Your task to perform on an android device: Select the Full Body 7x4 Challenge in the Home Workout app because I desire a full-body exercise regimen.
Image 0: 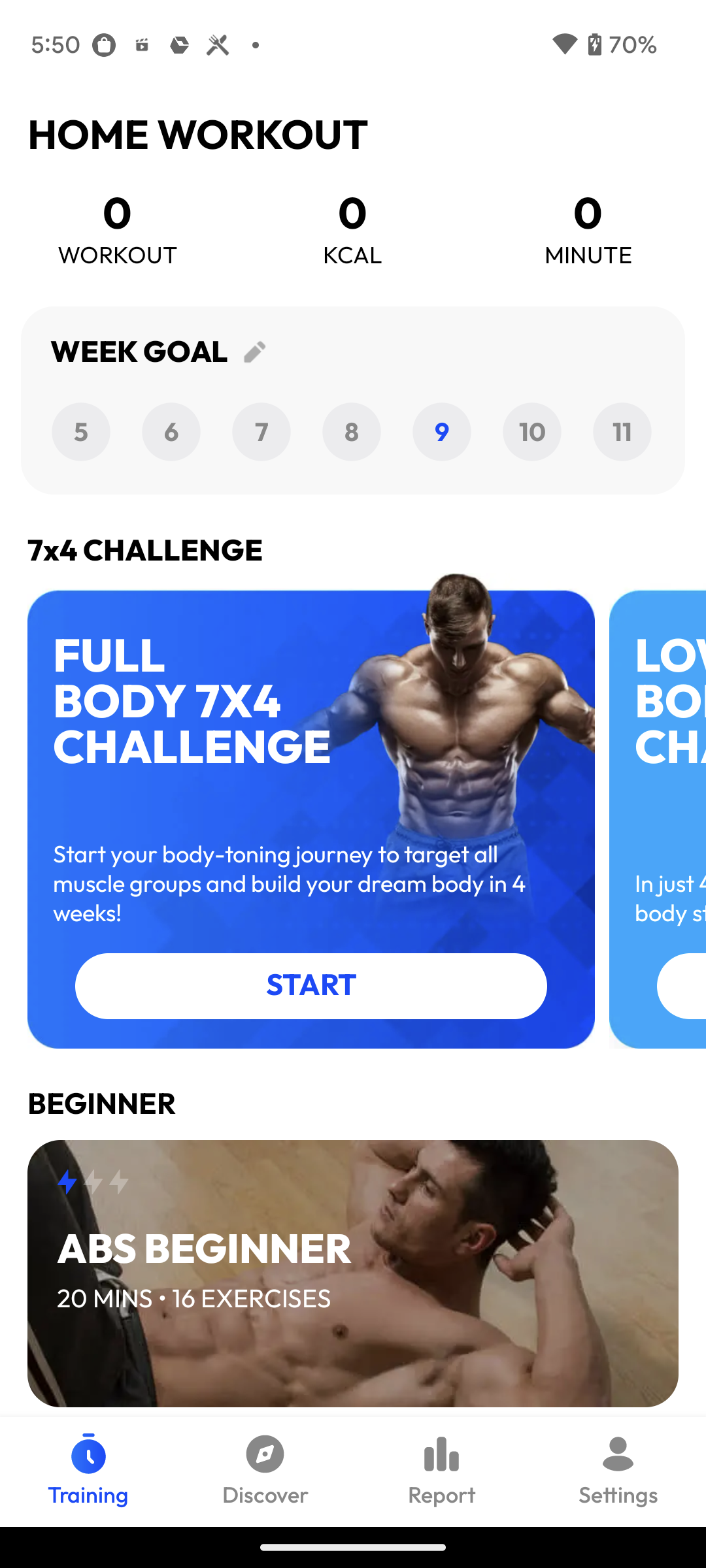
Click on FULL BODY 7X4 CHALLENGE
Step 0: click (344, 789)